Your task to perform on an android device: Before buying "stand desk adjustable foldable of the black color," I want to know what other shoppers of this item think about it, so view the reviews for me.
Image 0: 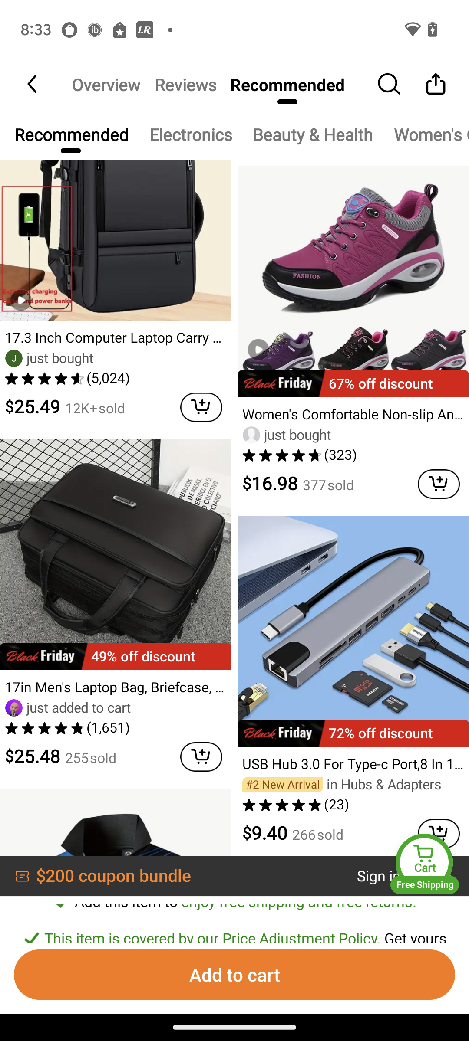
Click on the Reviews tab.
Step 0: click (185, 84)